Your task to perform on an android device: I'd like to view the Merrell Men Chameleon 8 Stretch Hiking Shoes details in the eBay app.
Image 0: 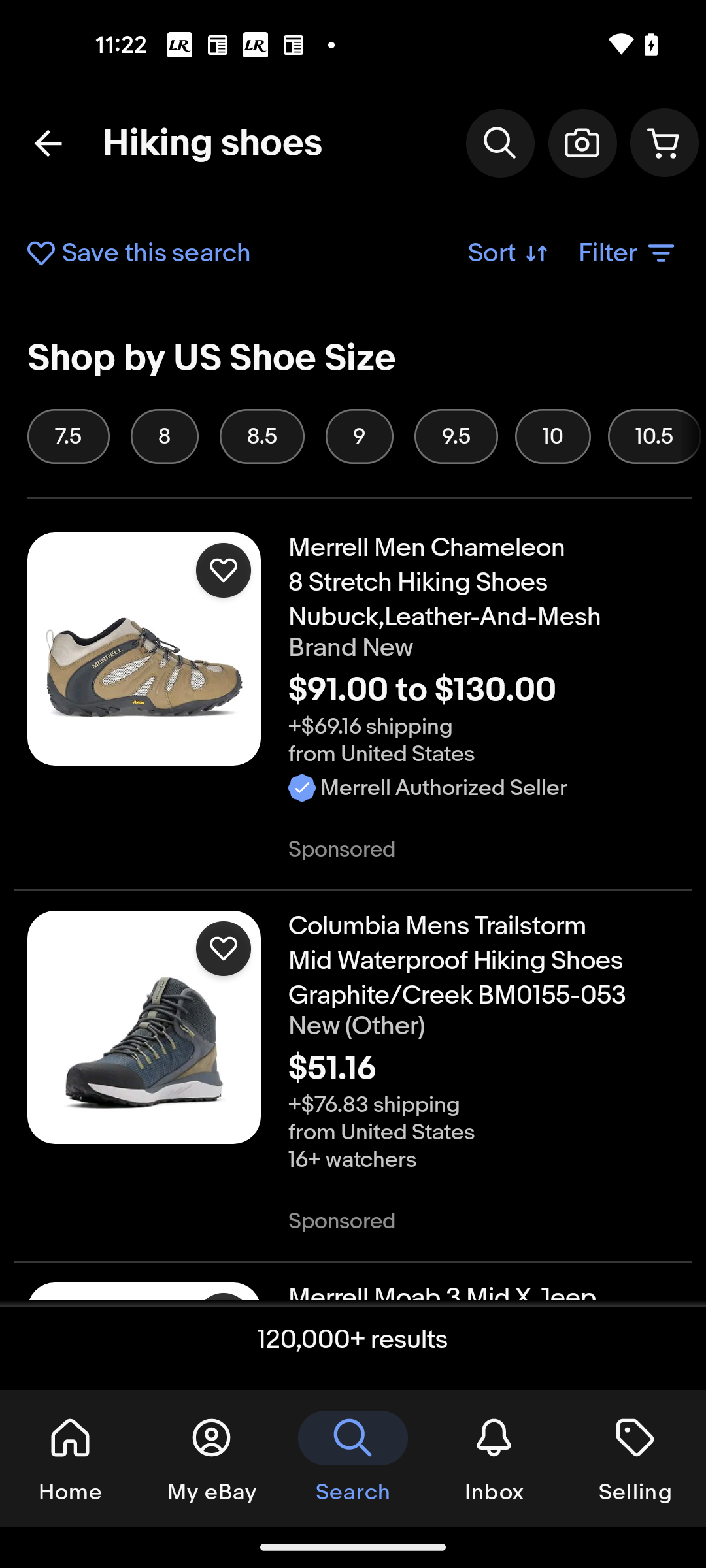
Open the Merrell Men Chameleon 8 Stretch Hiking Shoes
Step 0: click (483, 582)
Image 1: 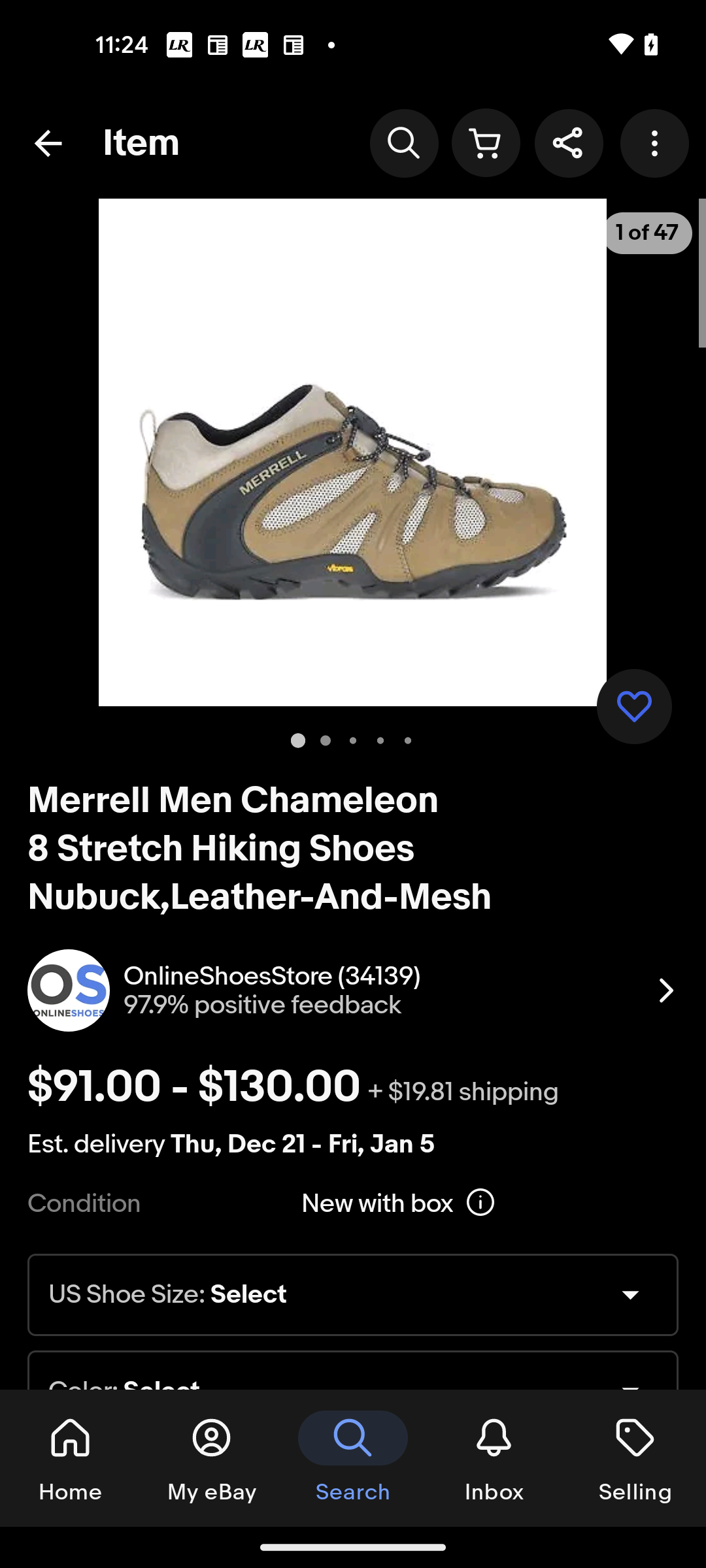
Swipe up to view details
Step 1: scroll down
Image 2: 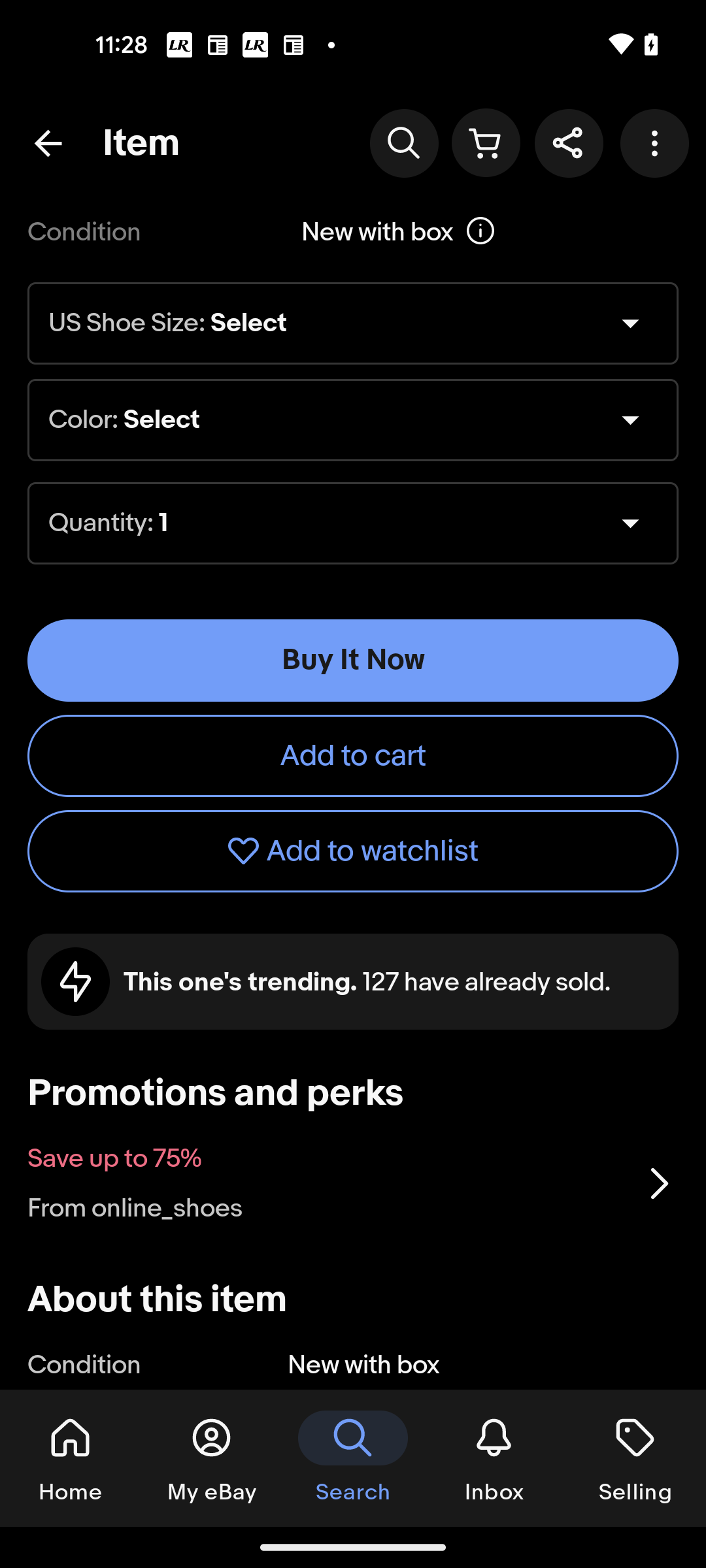
Swipe up to view details
Step 2: scroll down
Image 3: 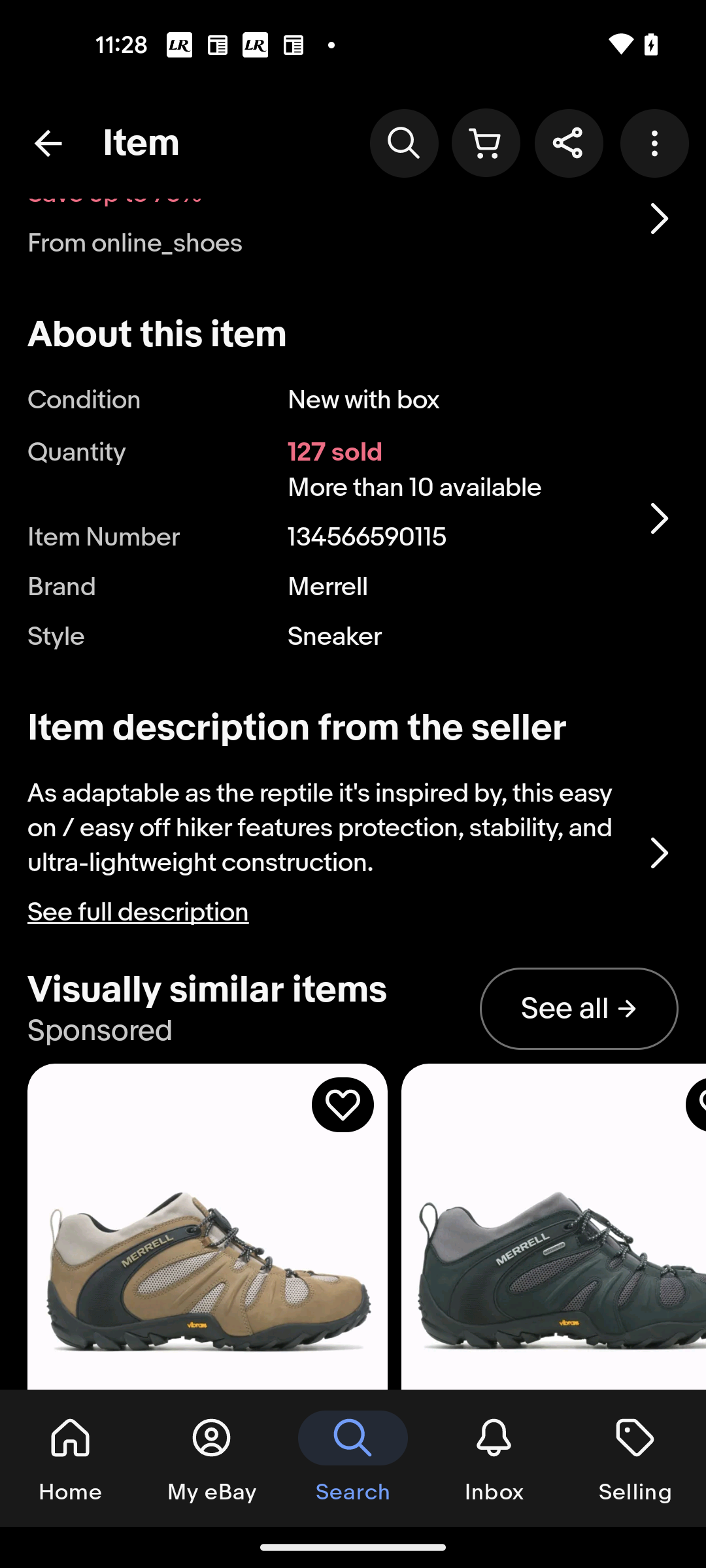
Click on See full description
Step 3: click (332, 911)
Image 4: 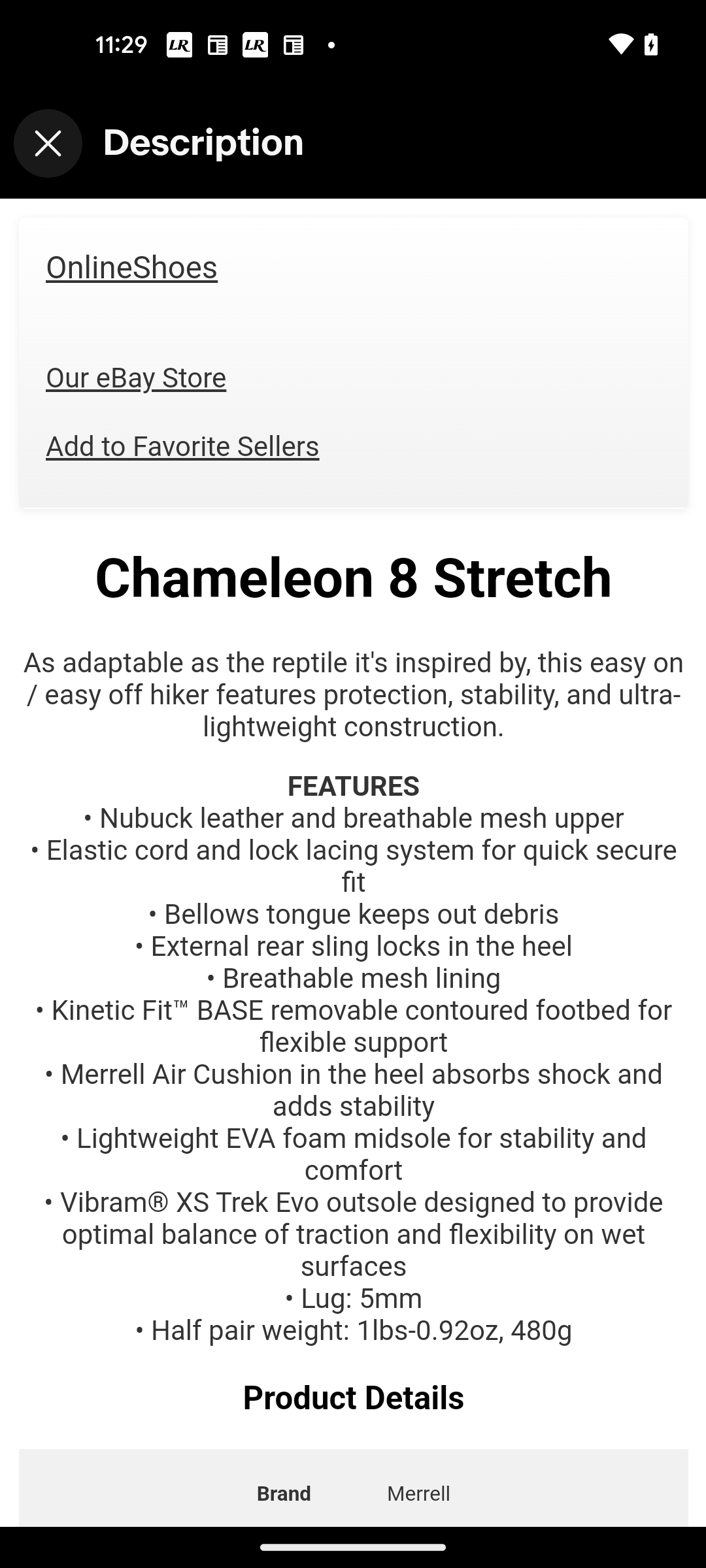
Swipe up to view product details
Step 4: scroll down